Your task to perform on an android device: I am planning to stay for a few days in Rome for the next few days due to some basic work requirements , search for a property in the Immobiliare app
Image 0: 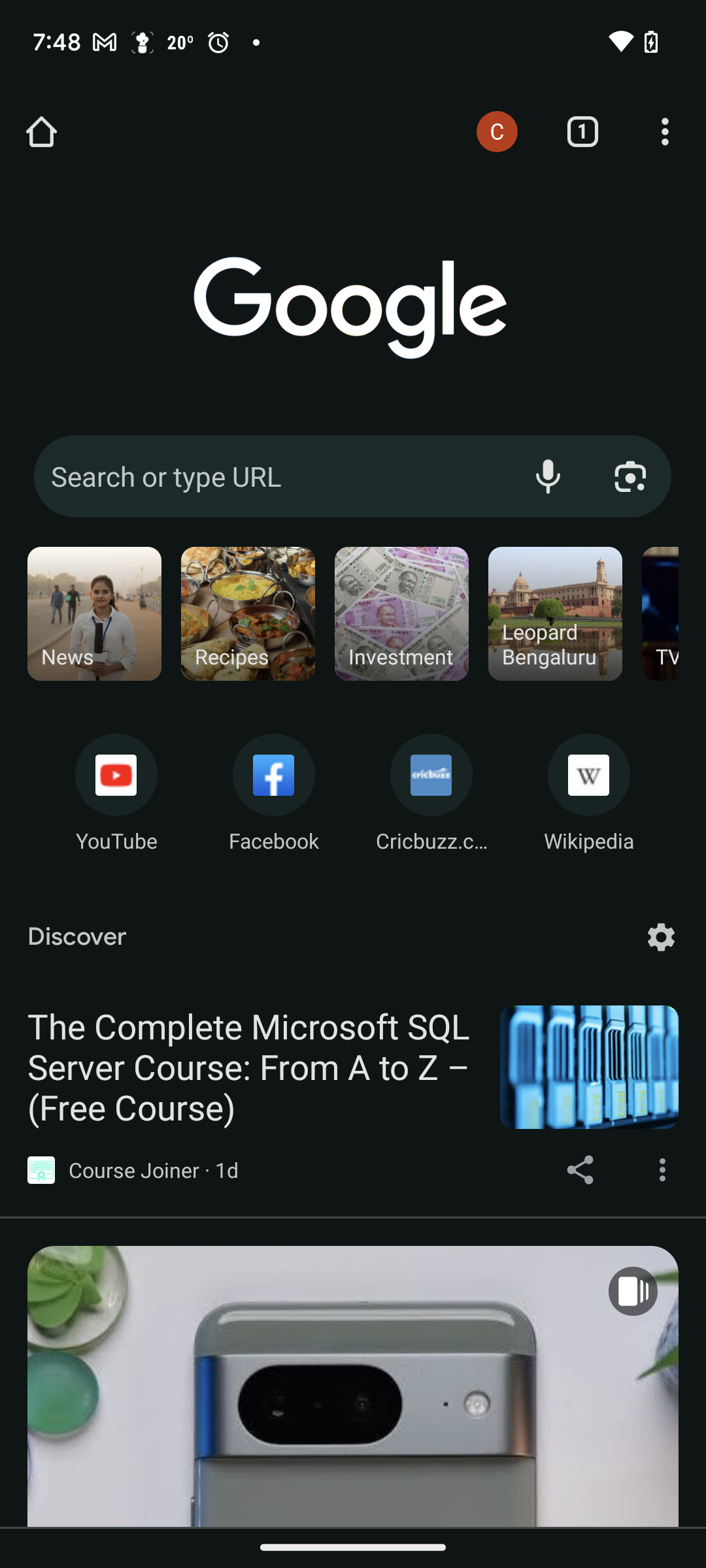
Open the Immobiliare app
Step 0: open app "Immobiliare.it"
Image 1: 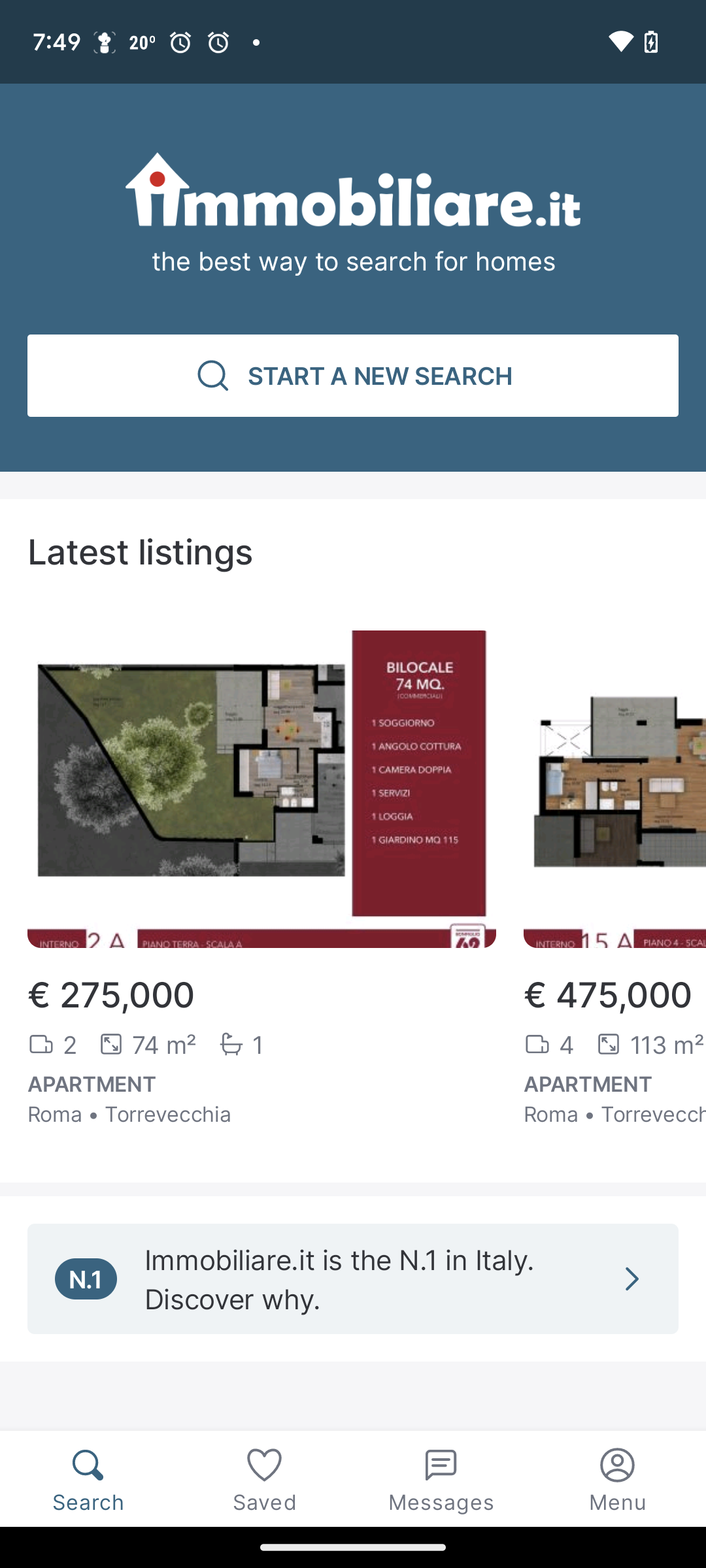
Click on the search icon at the top of the screen
Step 1: click (353, 376)
Image 2: 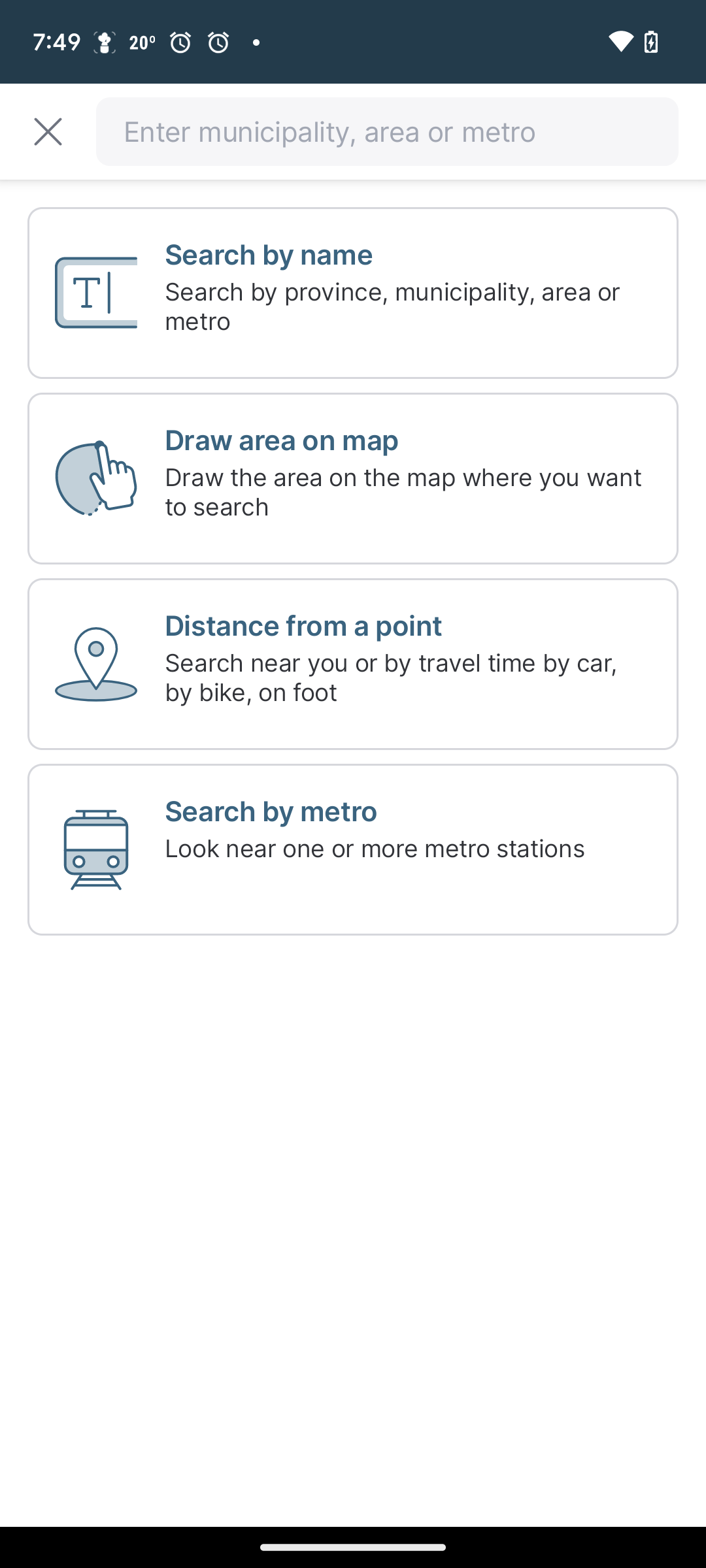
Click on the search bar at the top of the screen
Step 2: click (387, 131)
Image 4: 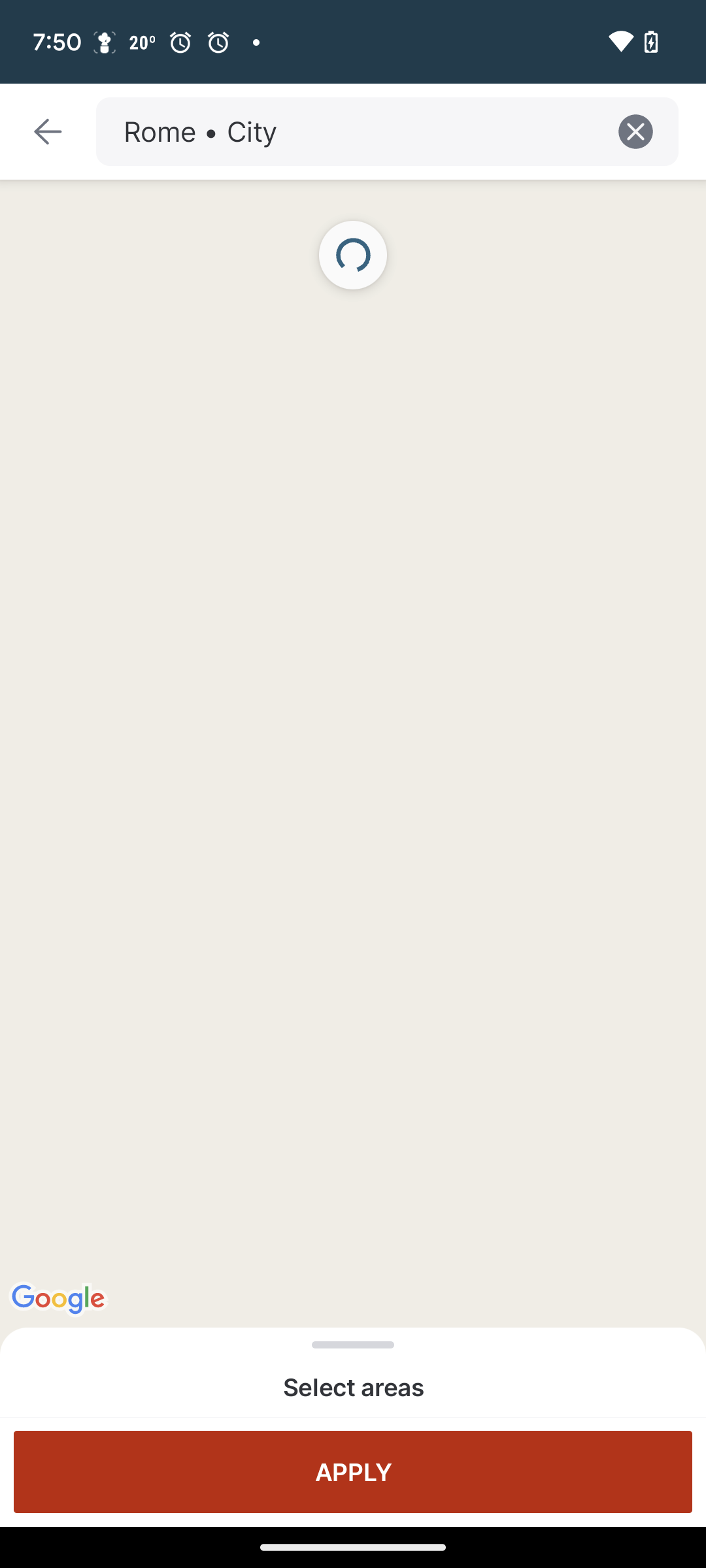
Click on the apply button at the bottom of the screen
Step 4: click (352, 1471)
Image 5: 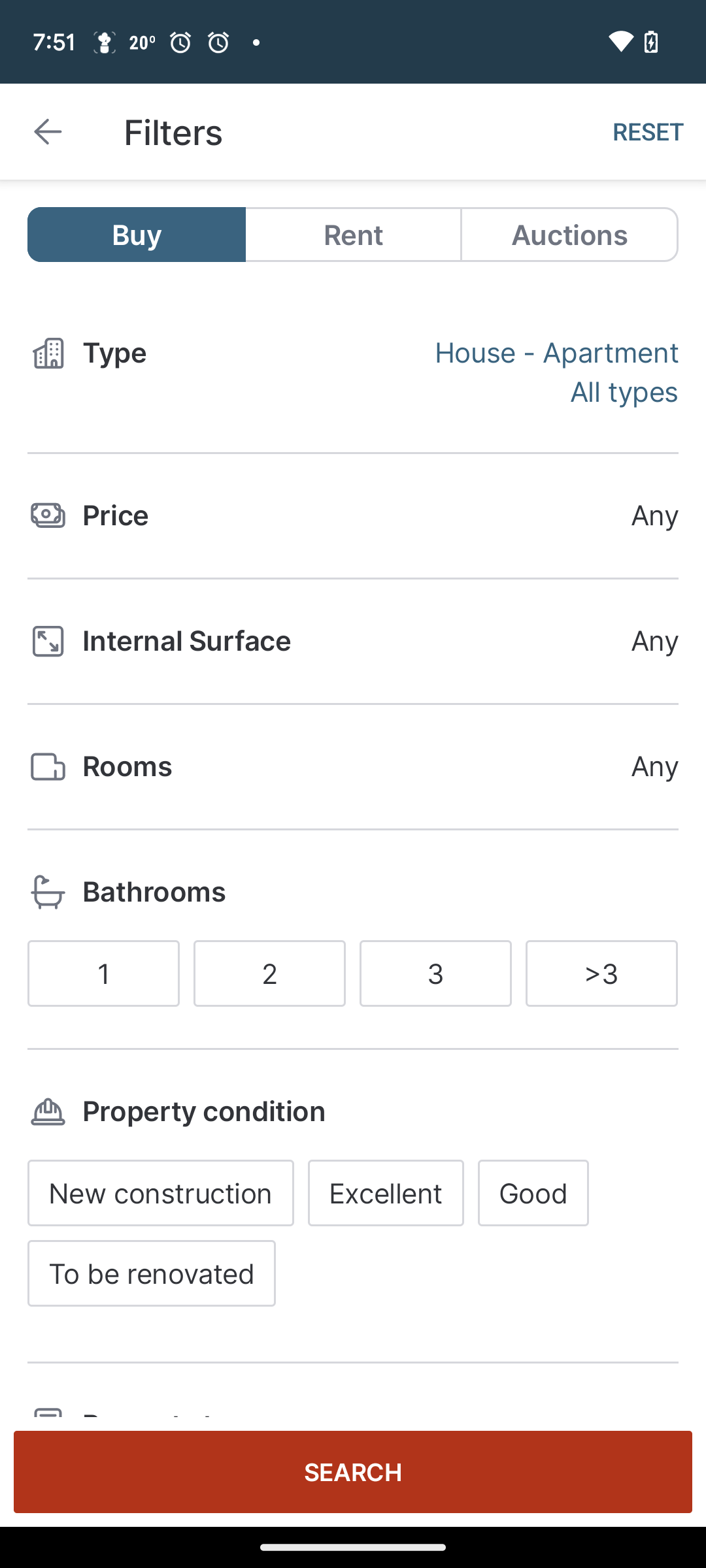
Click on the search button at the bottom of the screen
Step 5: click (352, 1471)
Image 6: 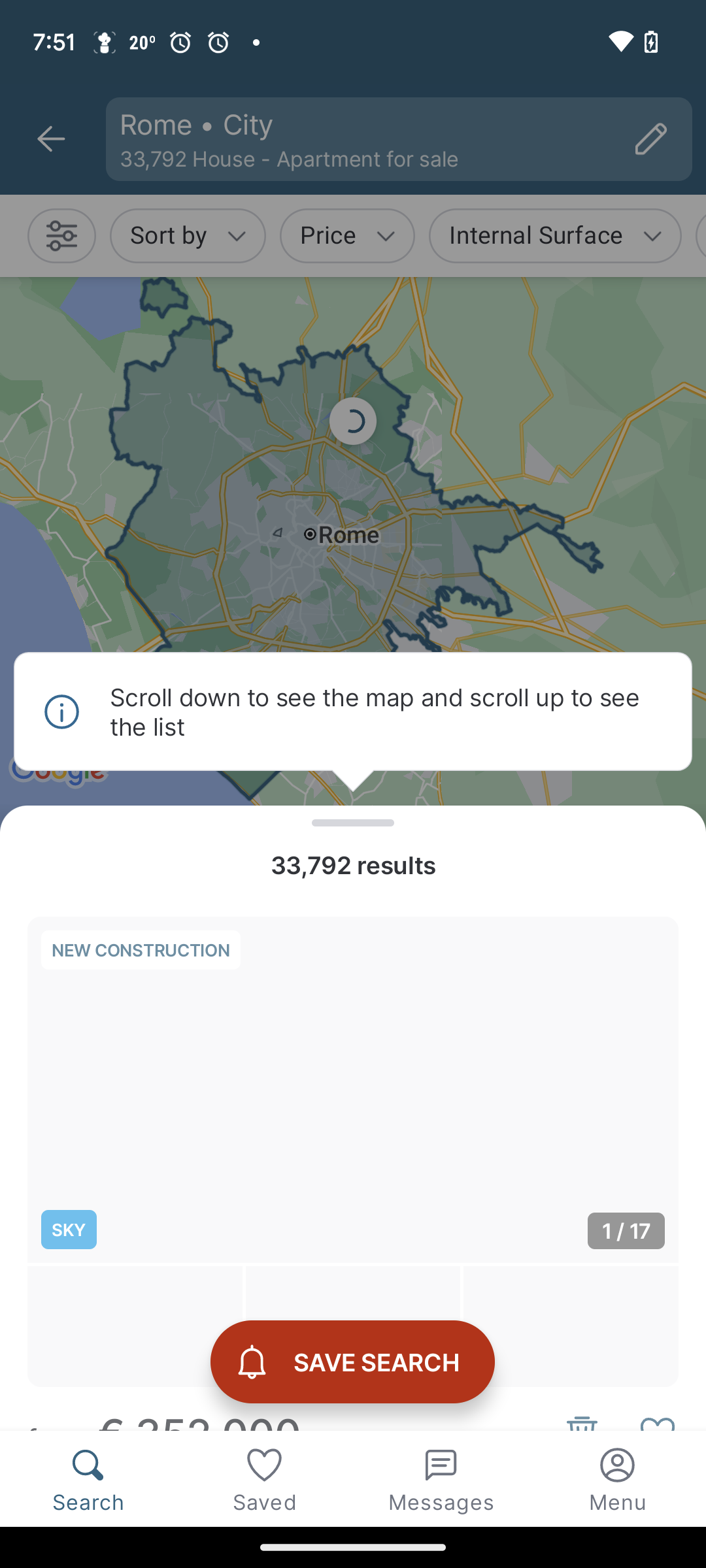
Click on the search button at the bottom of the screen
Step 6: wait